Your task to perform on an android device: Open the FormApp app, Edit Full Name as Name 
Image 0: 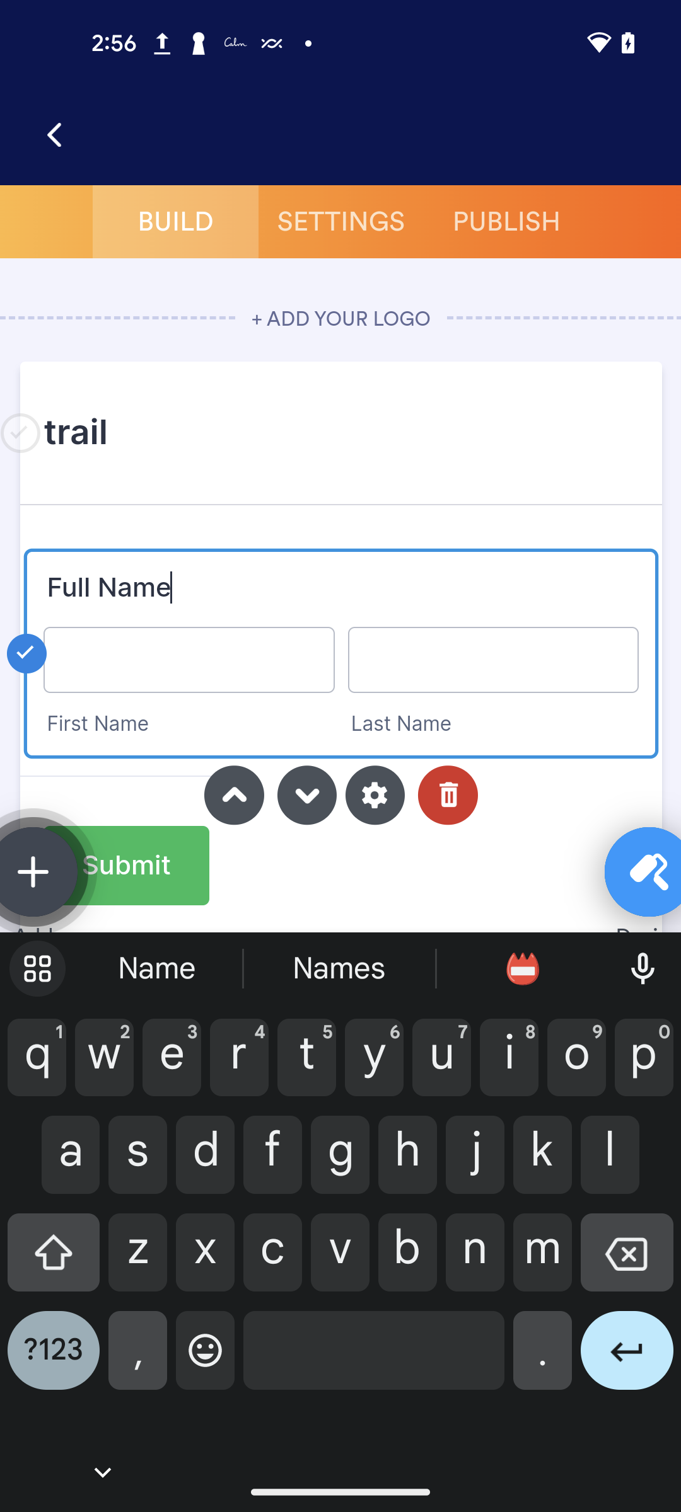
Open the FormApp app
Step 0: open app "FormsApp"
Image 1: 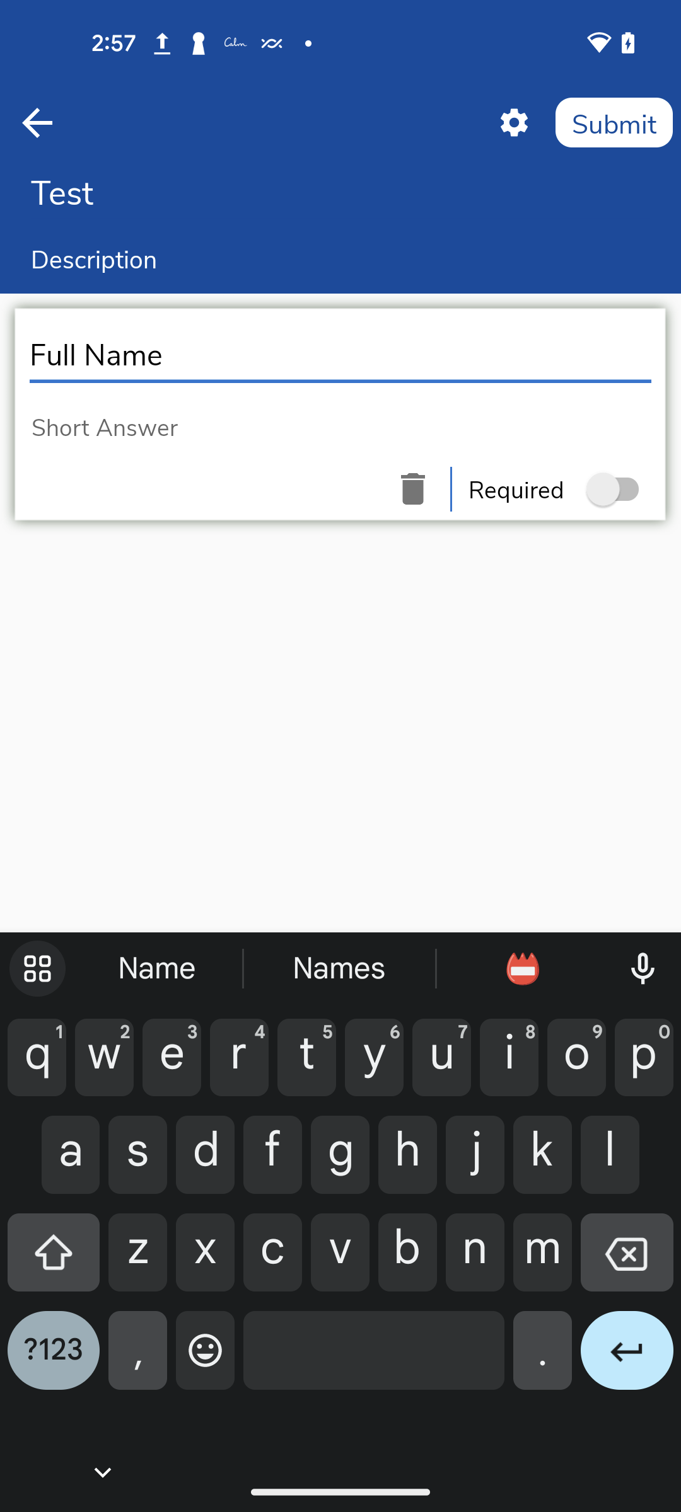
Remove the Current text in question section
Step 1: click (627, 1262)
Image 2: 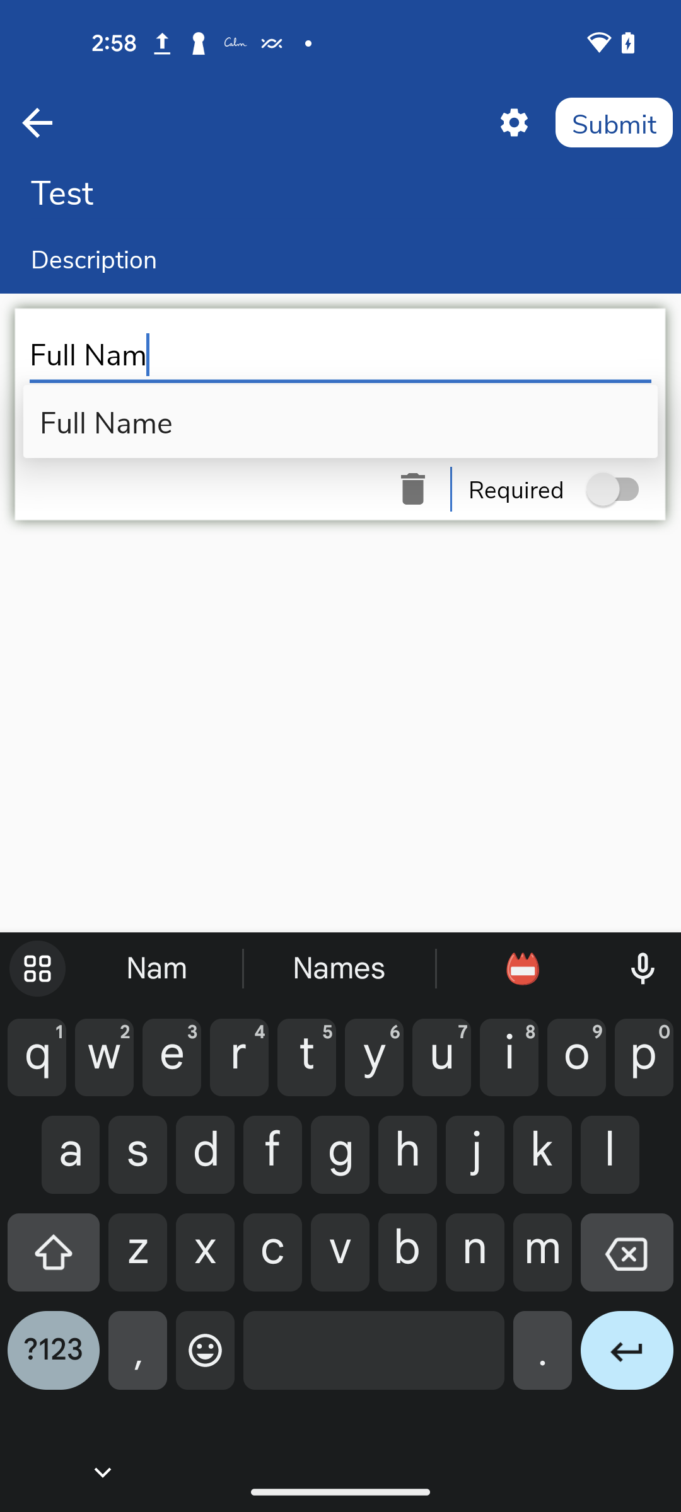
Remove the Current text in question section
Step 2: click (627, 1262)
Image 3: 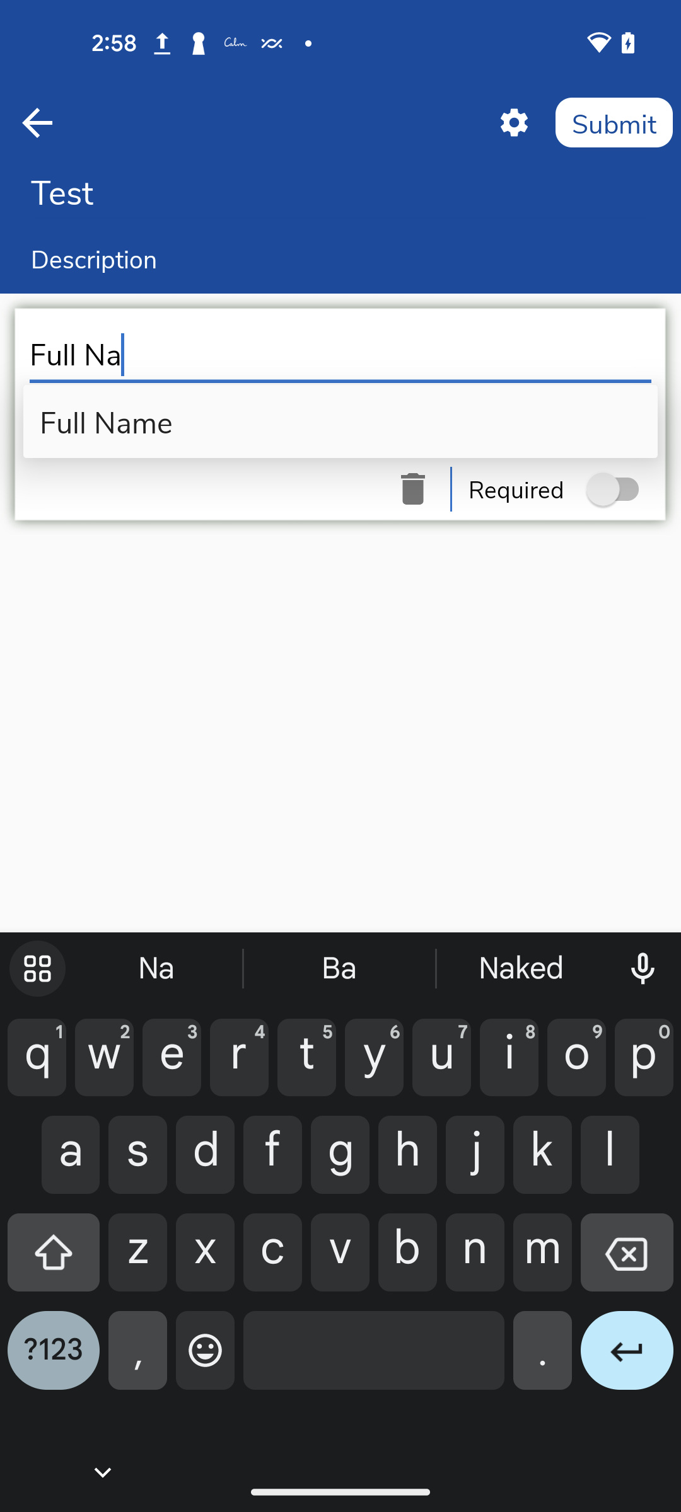
Remove the Current text in question section
Step 3: click (627, 1262)
Image 4: 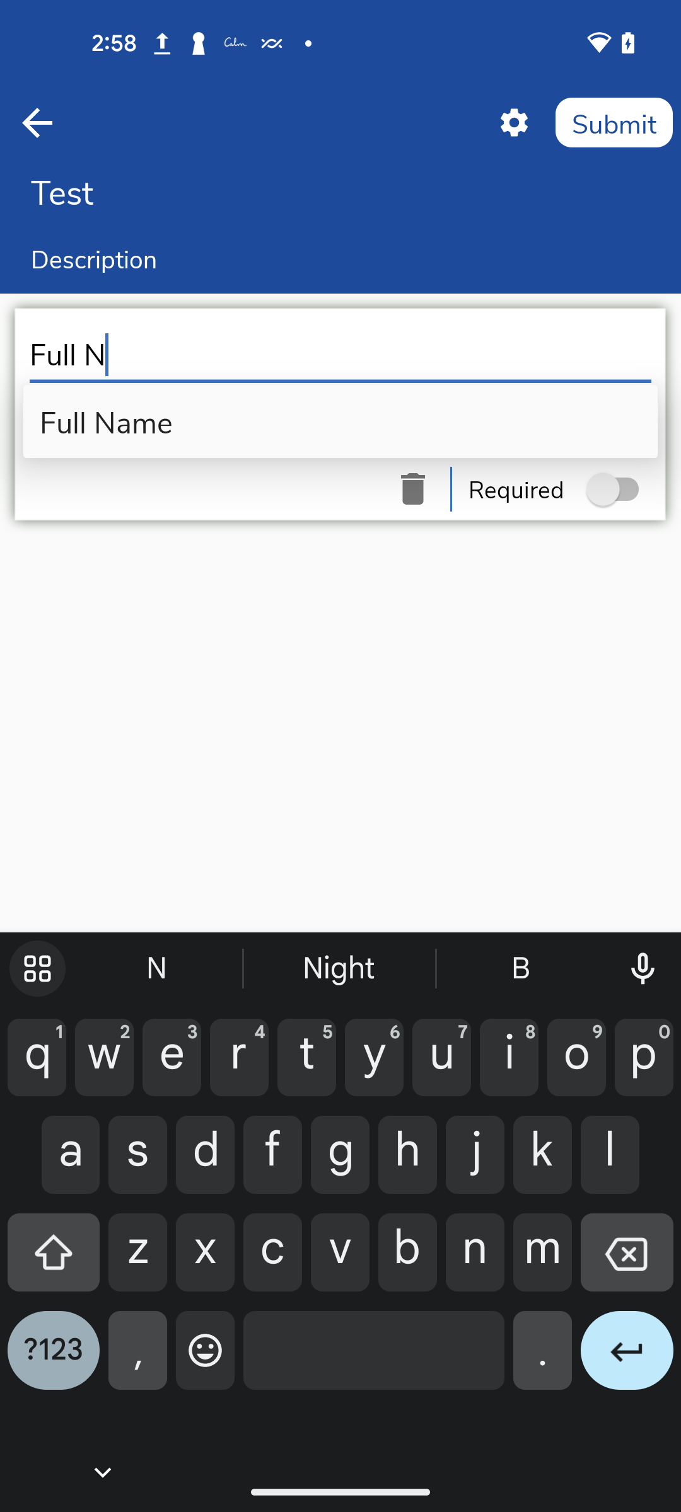
Remove the Current text in question section
Step 4: click (627, 1262)
Image 5: 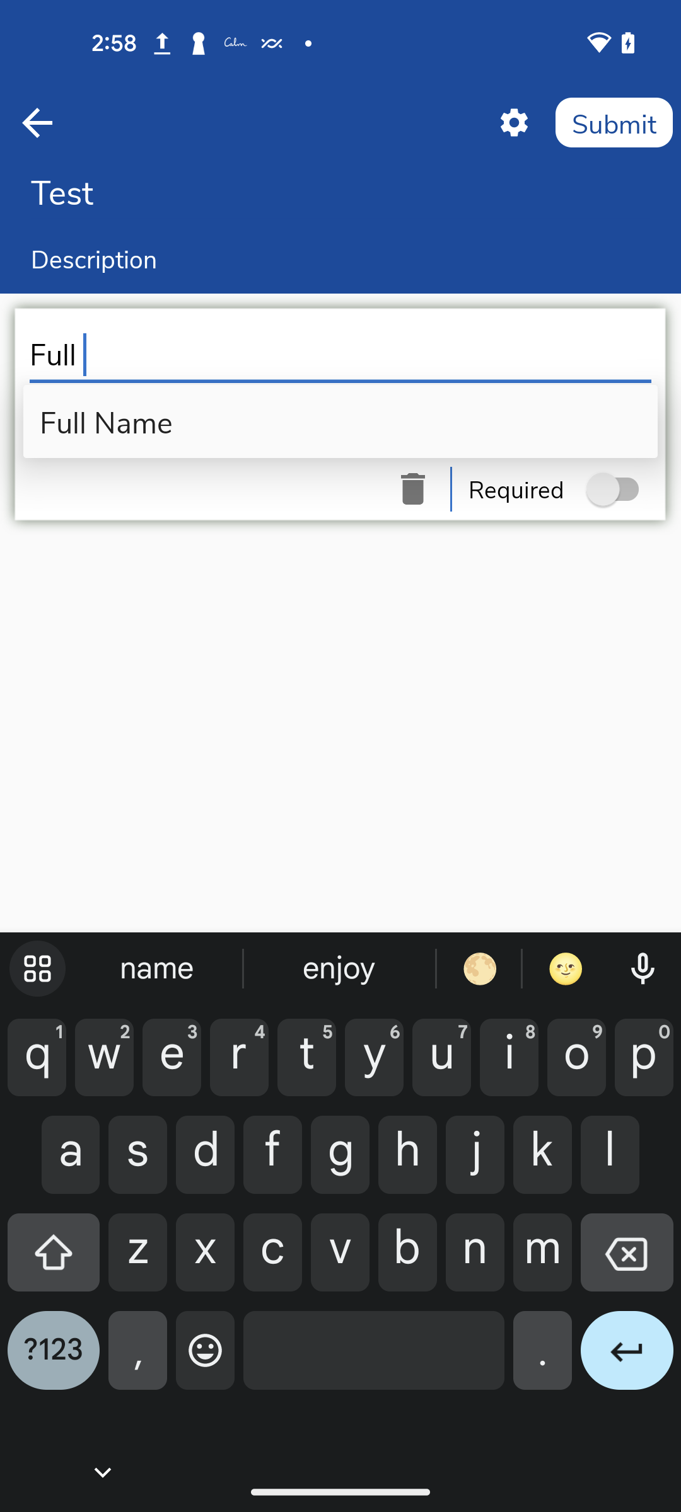
Remove the Current text in question section
Step 5: click (627, 1262)
Image 6: 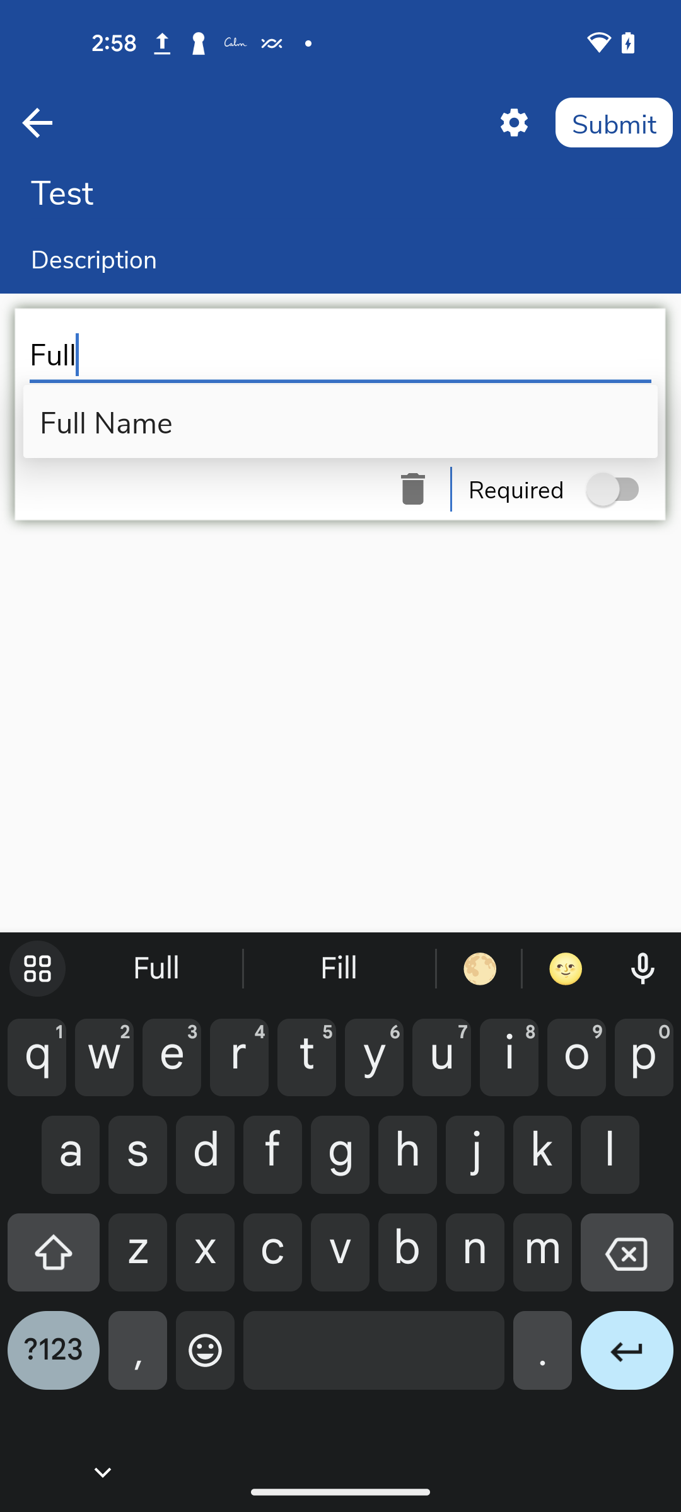
Remove the Current text in question section
Step 6: click (627, 1262)
Image 7: 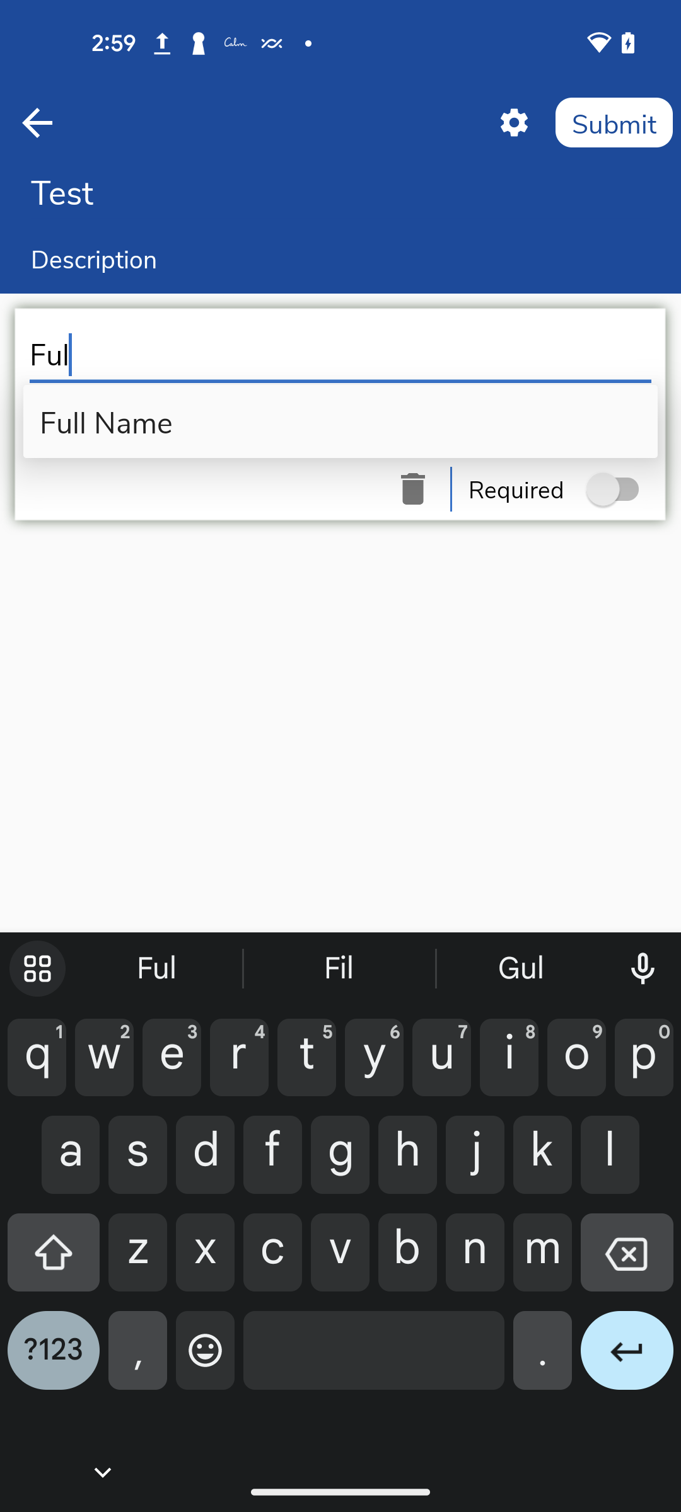
Remove the Current text in question section
Step 7: click (627, 1262)
Image 9: 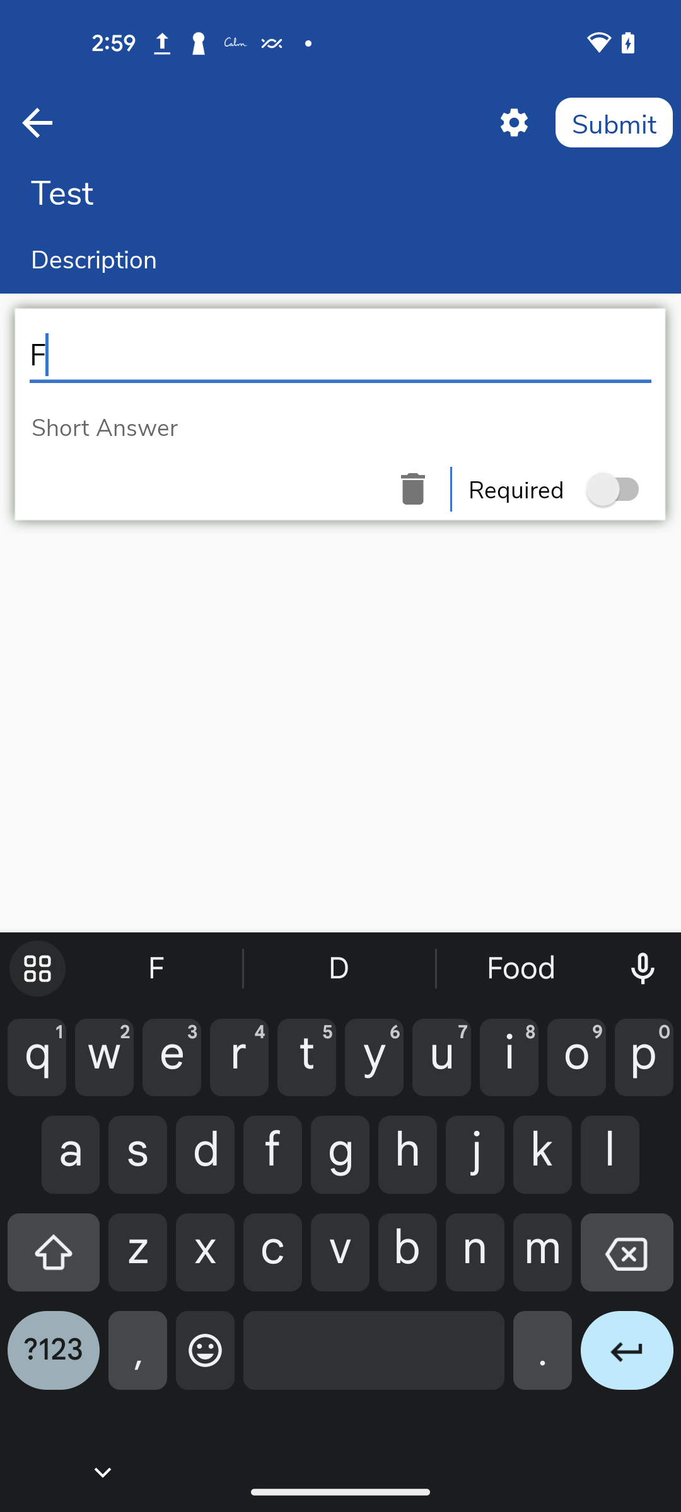
Remove the Current text in question section
Step 9: click (627, 1262)
Image 10: 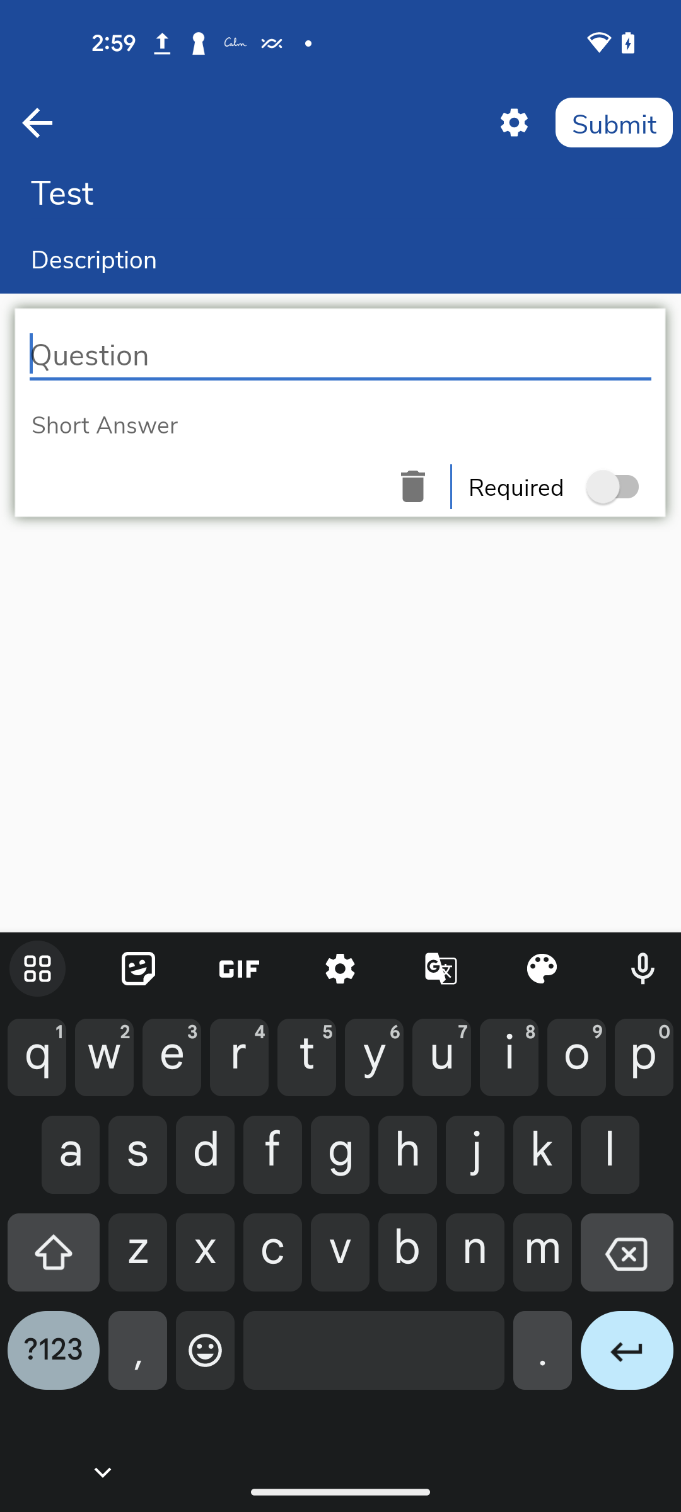
Add name text
Step 10: type "Name"
Image 11: 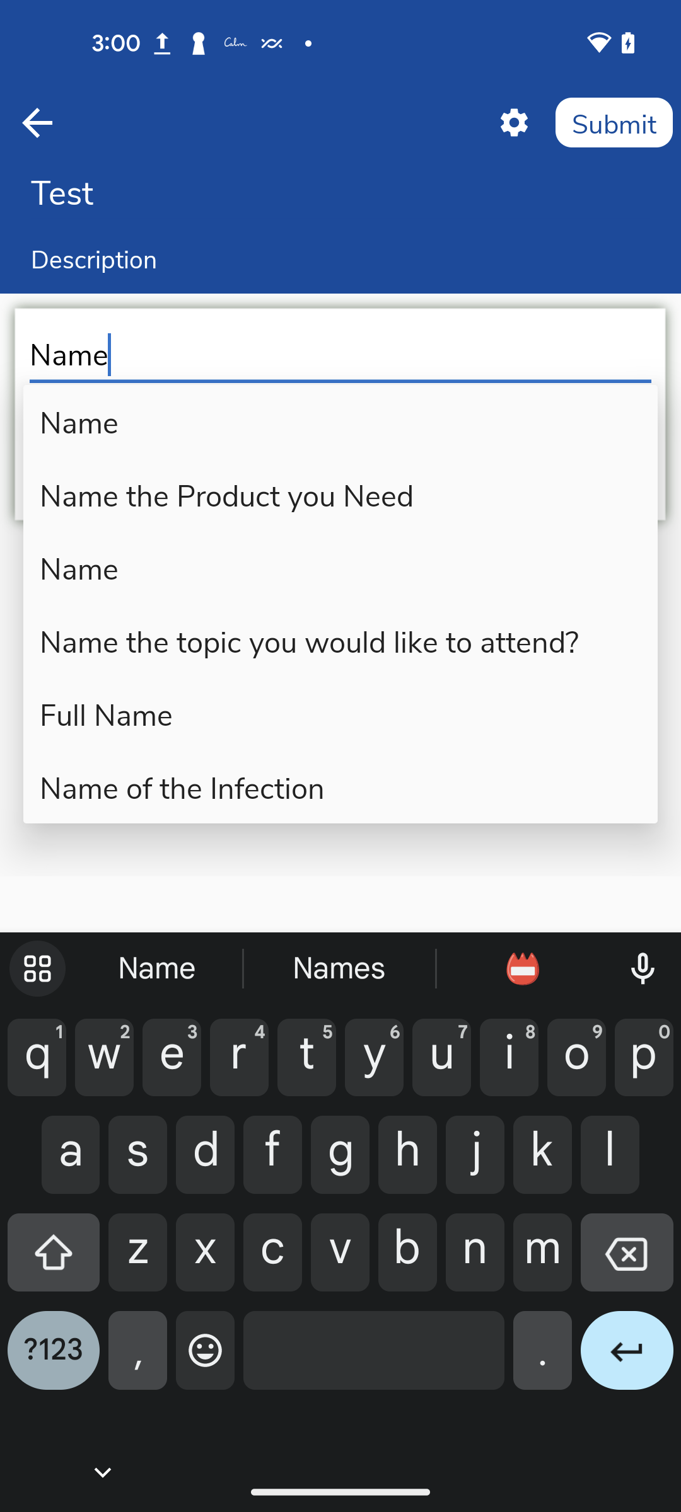
Click on the Submit button at the top right corner of the screen
Step 11: click (614, 122)